Your task to perform on an android device: After filling this form I want to save this form, so submit this filled form in the Jotform app.
Image 0: 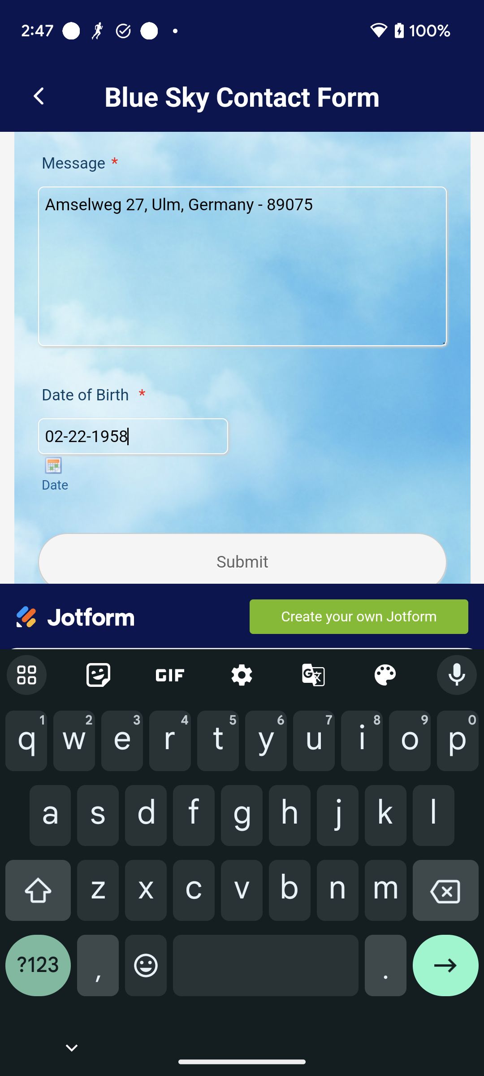
Click on the Submit button to submit this form.
Step 0: click (242, 563)